Your task to perform on an android device: I would like to remove my favorite book, Yellow Crocus to the cart to buy it later.
Image 0: 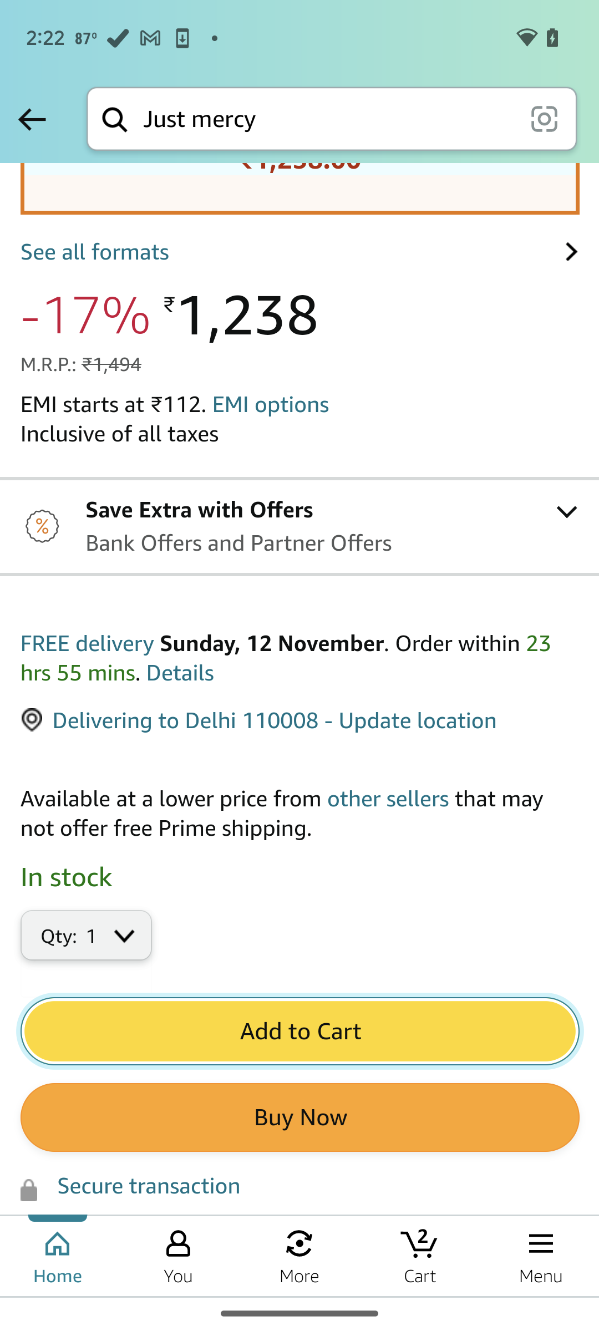
Click on the cart option
Step 0: click (420, 1256)
Image 1: 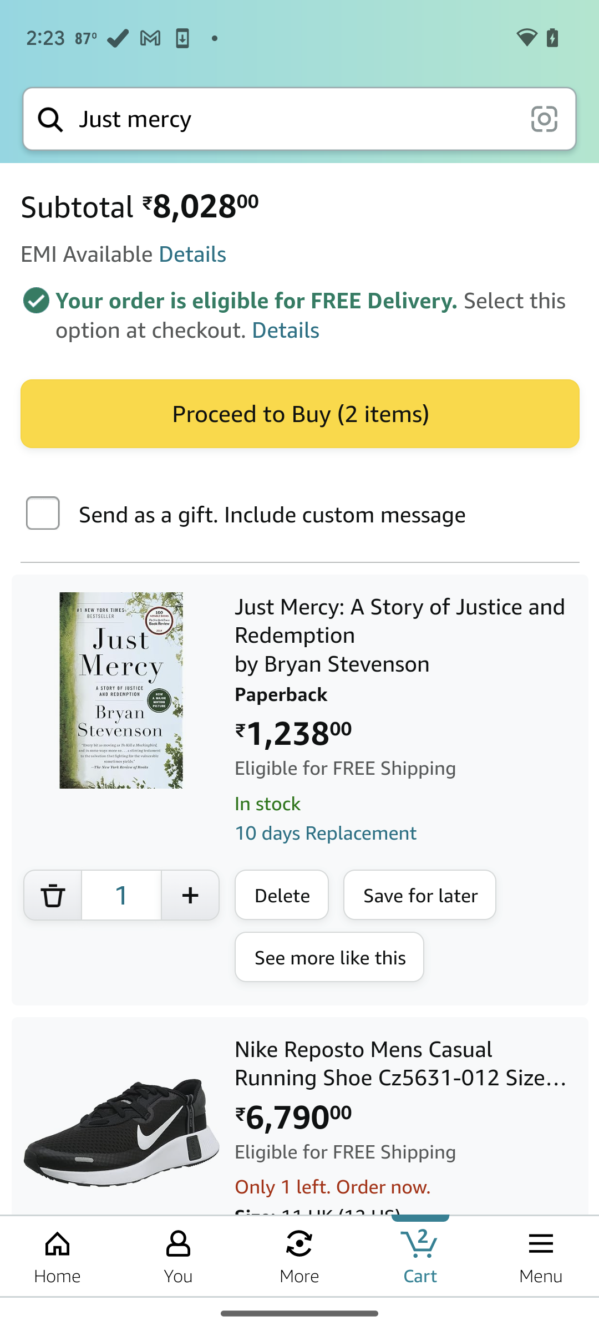
Click on delete to remove the Just Mercy from the cart.
Step 1: click (281, 895)